Your task to perform on an android device: Purchasing an Impact drill machine for home use is something I am looking forward to. Use the ShopClues app to look for an impact drill machine.
Image 0: 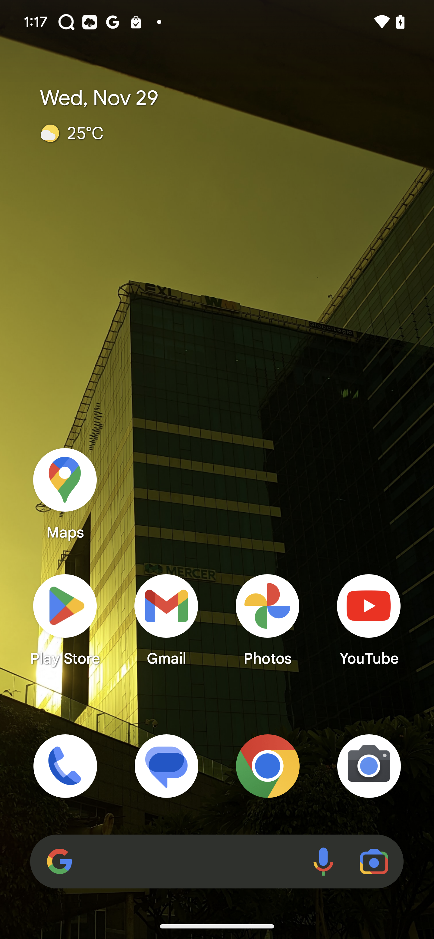
Open ShopClues app
Step 0: open app "ShopClues"
Image 1: 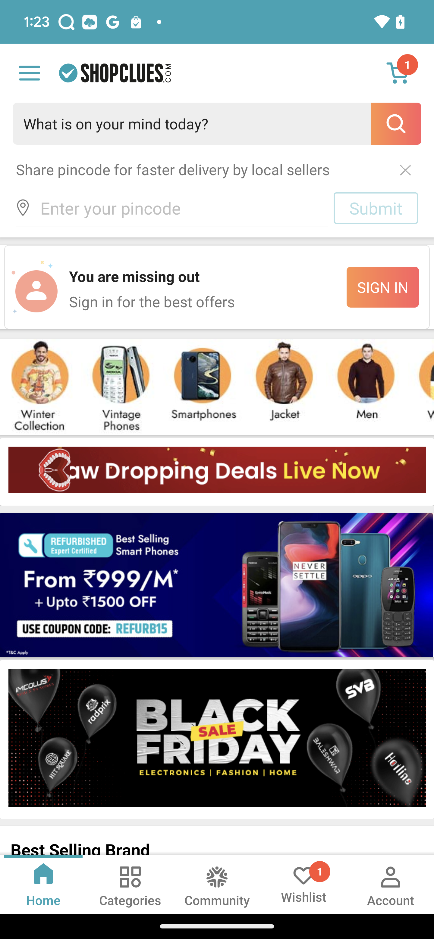
Click on the search bar
Step 1: click (217, 124)
Image 2: 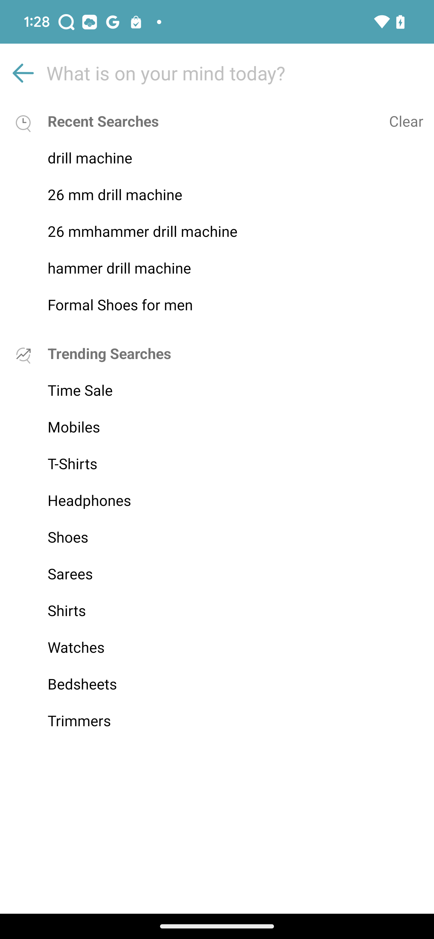
Type Impact drill machine in the search bar
Step 2: type "Impact Drill machine"
Image 3: 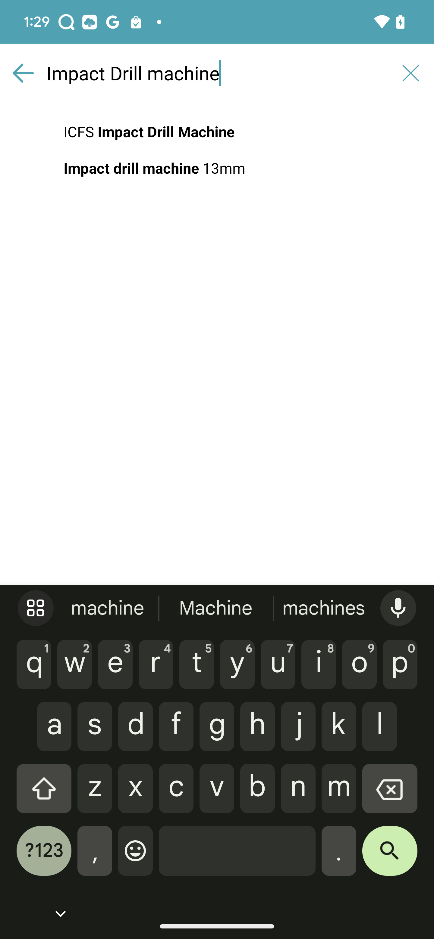
Click on the suggestion 
Step 3: click (217, 168)